Your task to perform on an android device: Save the "2351 Kennedy Rd. house" for me on the Trovit Homes app.
Image 0: 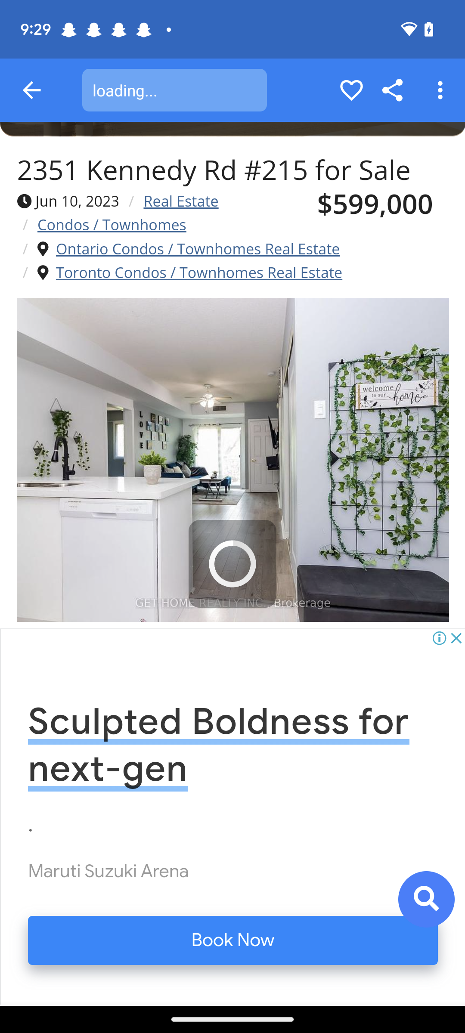
Click on the Heart Icon on the right side at the top.
Step 0: click (358, 90)